Your task to perform on an android device: I like this property, so i want to see more details of it.
Image 0: 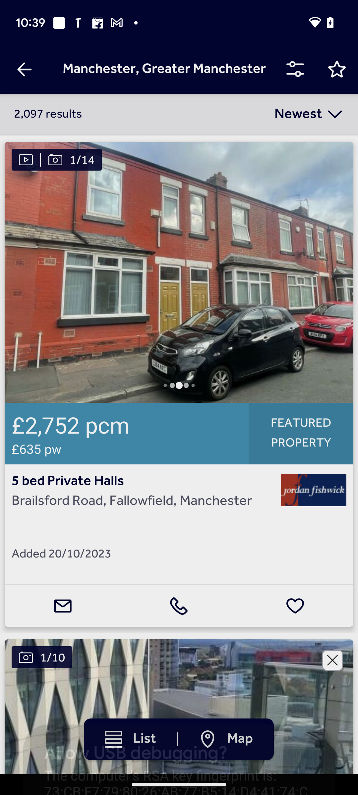
Click on the first property suggestion.
Step 0: click (179, 272)
Image 1: 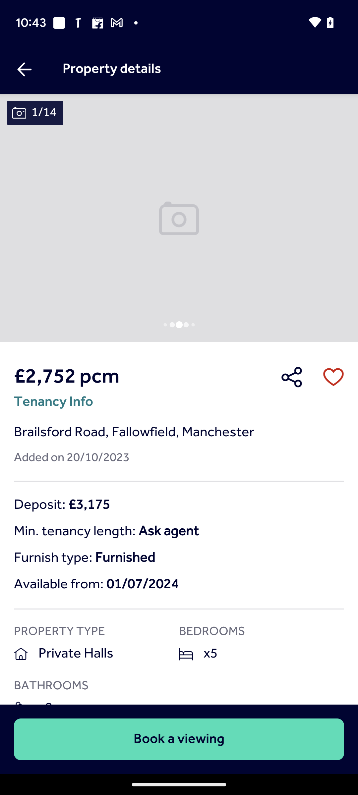
Scroll up to view more details.
Step 1: scroll down